Your task to perform on an android device: In the Relax & Sleep well app, I would like to listen to Relax & Sleep Well Free so i can have a peaceful night's rest.
Image 1: 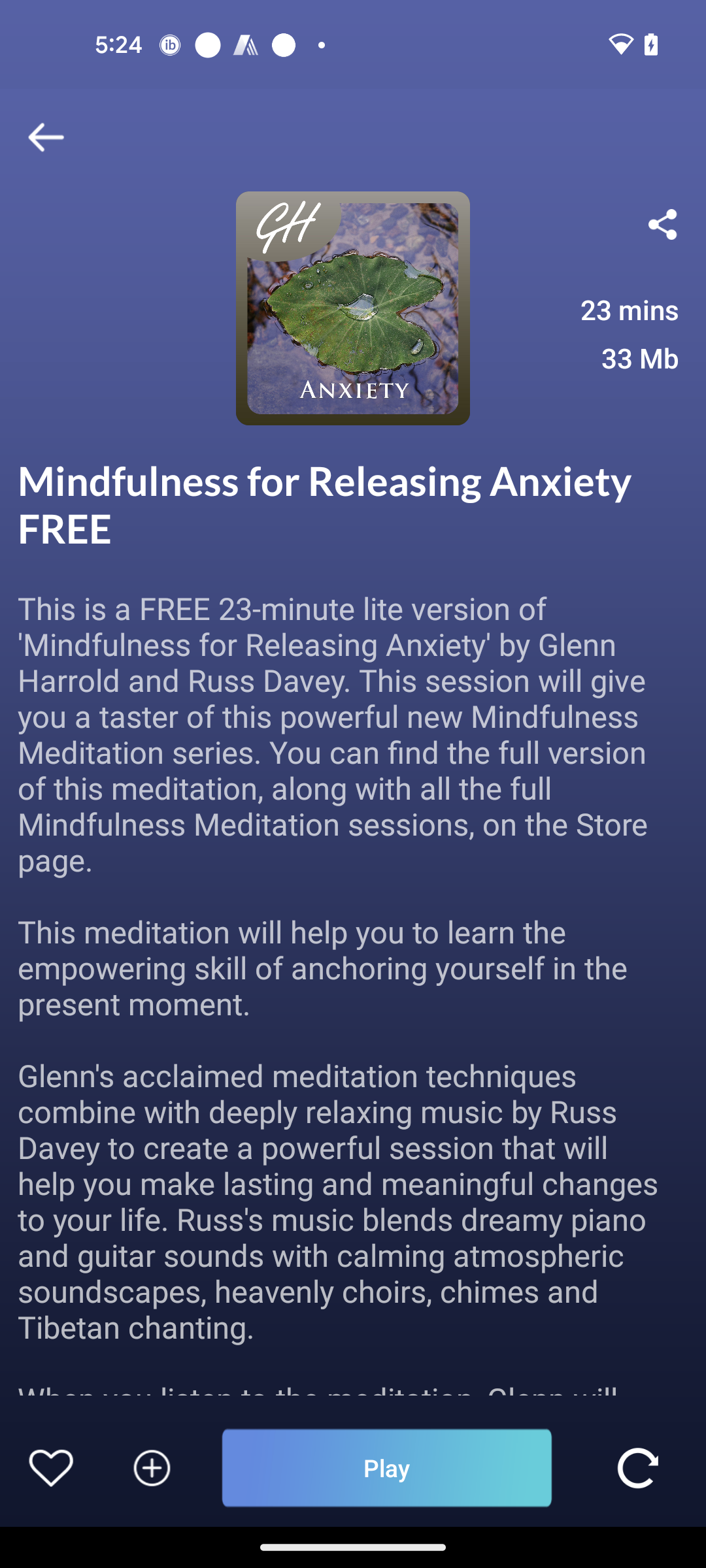
Click on the back icon
Step 1: click (35, 136)
Image 2: 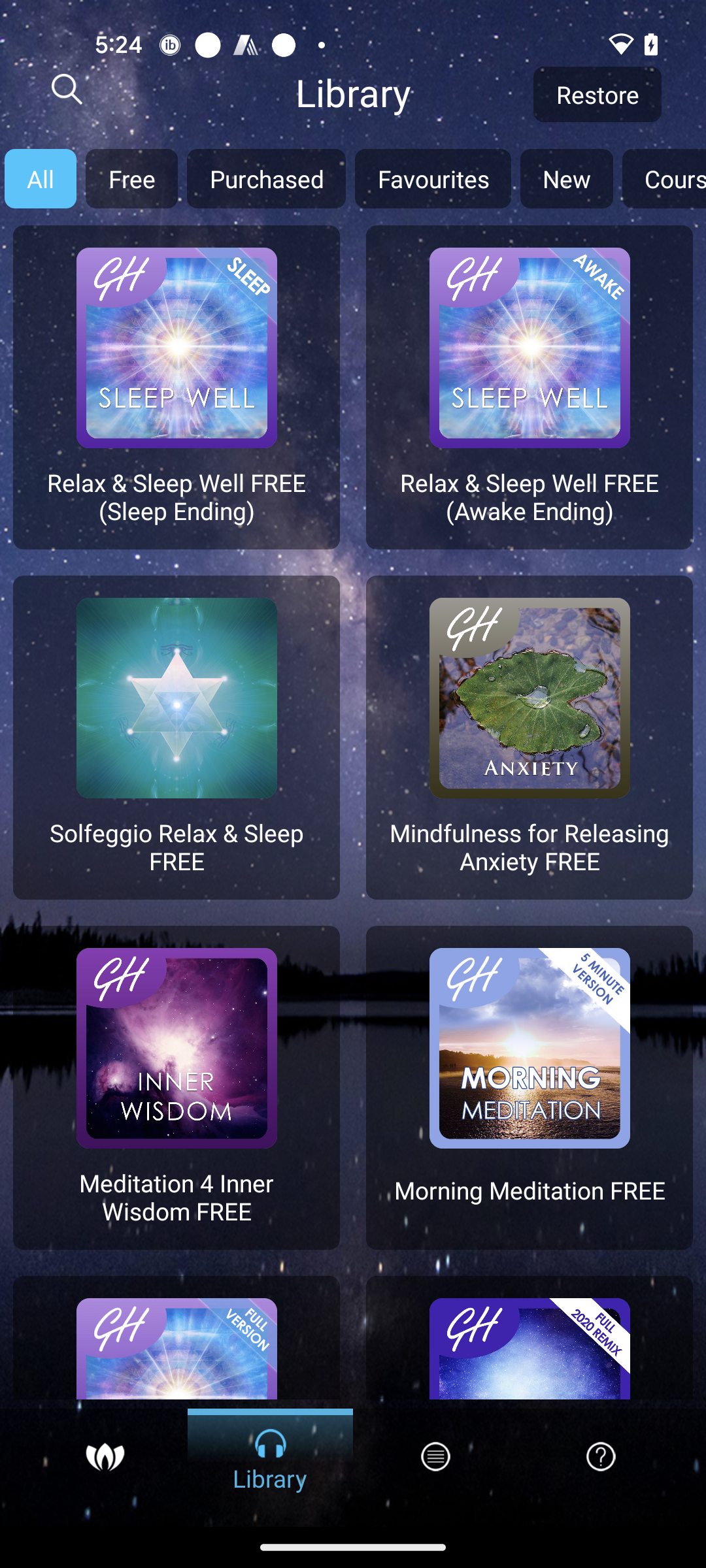
Click on the Relax & Sleep Well Free Sound
Step 2: click (542, 350)